Your task to perform on an android device: Go to the Google Play Books app & turn on reading brightness
Image 0: 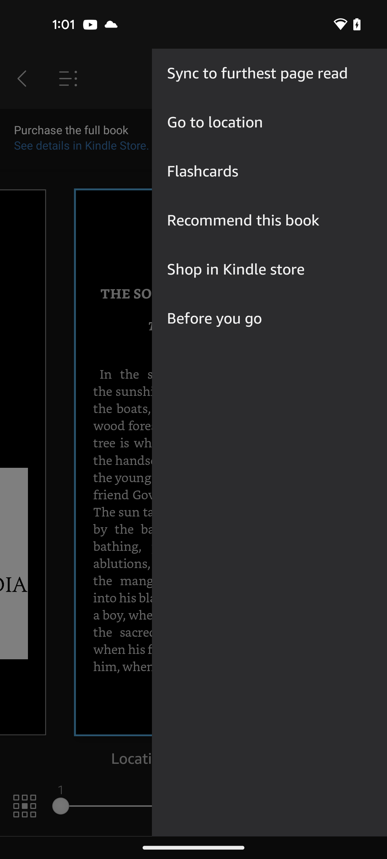
open the Google Play Books app
Step 0: open app "Google Play Books"
Image 1: 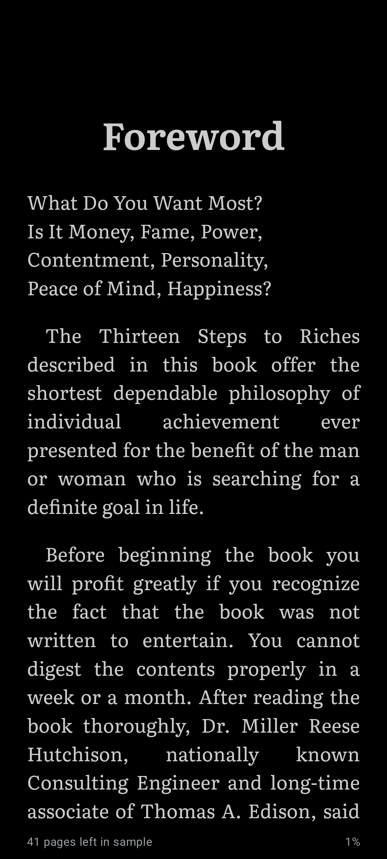
click on the page
Step 1: click (193, 453)
Image 2: 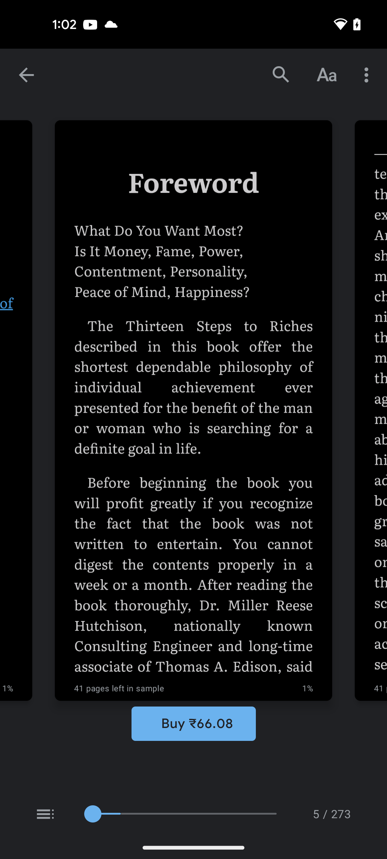
click on the font icon at the top right side of the screen
Step 2: click (326, 75)
Image 4: 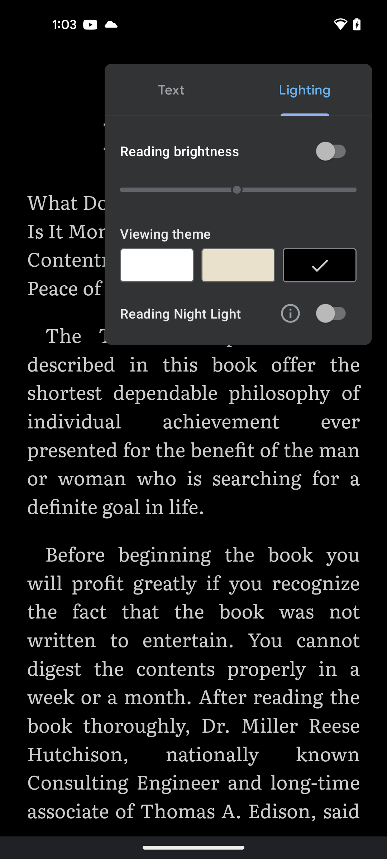
click on Reading brightness toggle button
Step 4: click (238, 151)